Your task to perform on an android device: In the Zoom meet app , cancel the analyizer meeting .
Image 0: 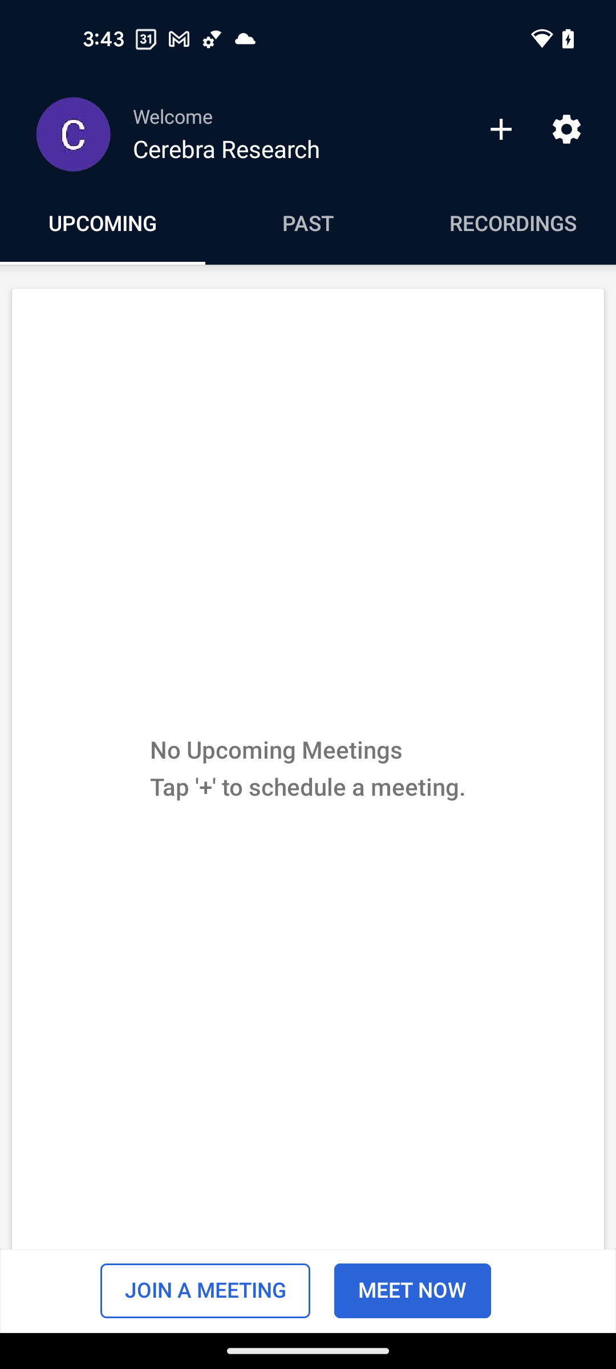
Open the Zoom Meet app
Step 0: open app "Zoom"
Image 1: 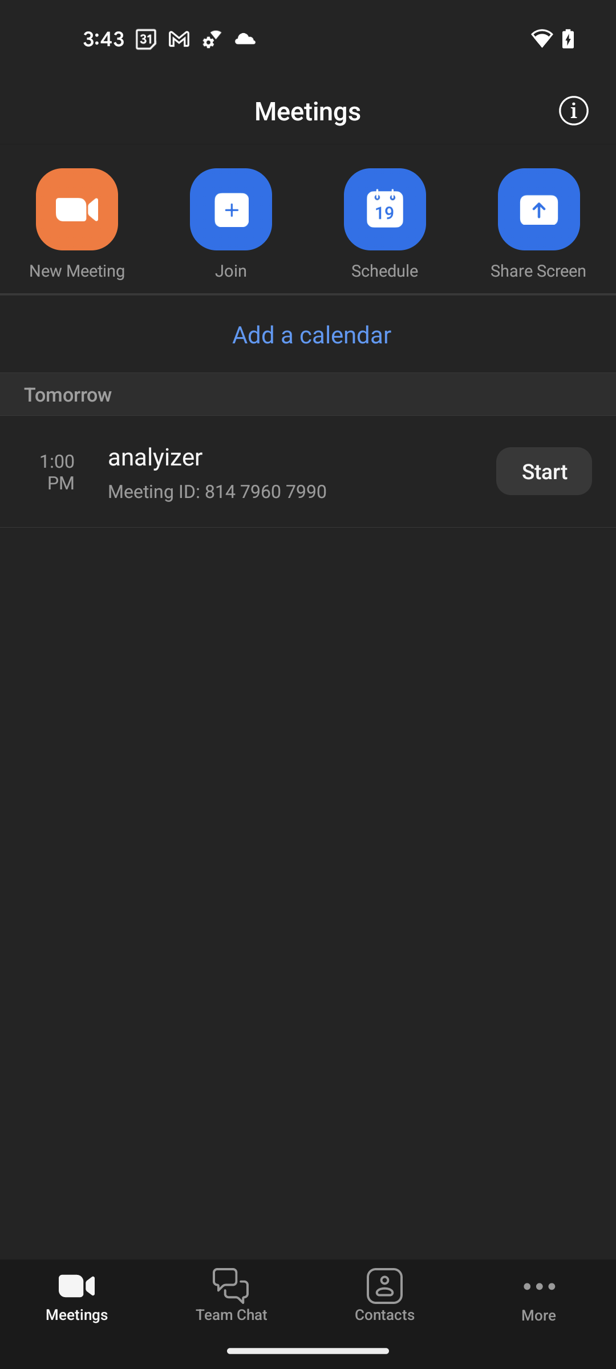
Click on the analyizer meet
Step 1: click (296, 456)
Image 2: 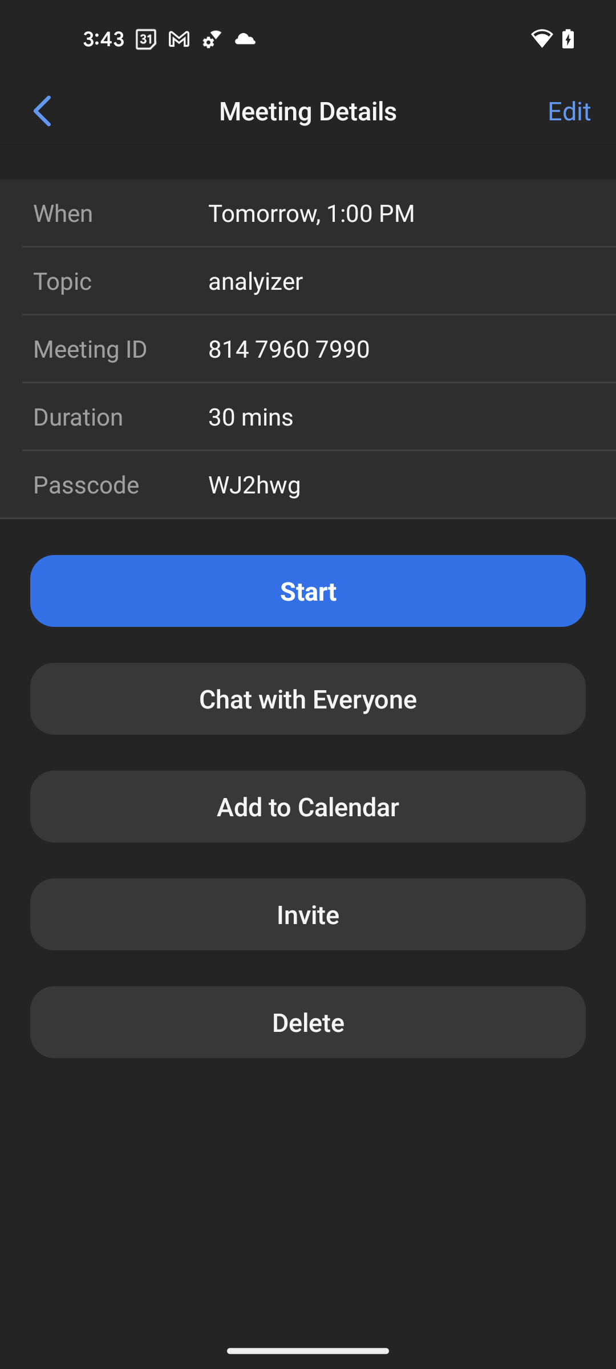
Click on the Delete button at the last of the options
Step 2: click (308, 1022)
Image 3: 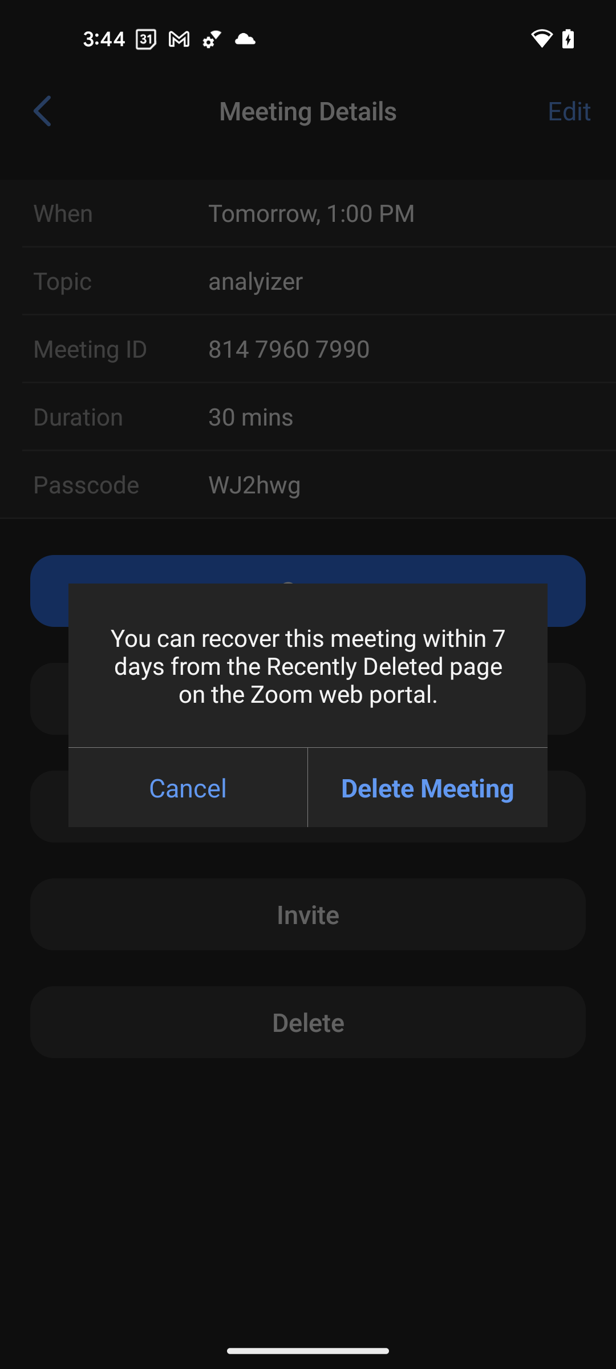
Click on the Delete Meeting from the pop up
Step 3: click (428, 787)